Your task to perform on an android device: Move the file named "ToDoReminder_Backupfile" to "ToDoReminder_Backup" folder
Image 0: 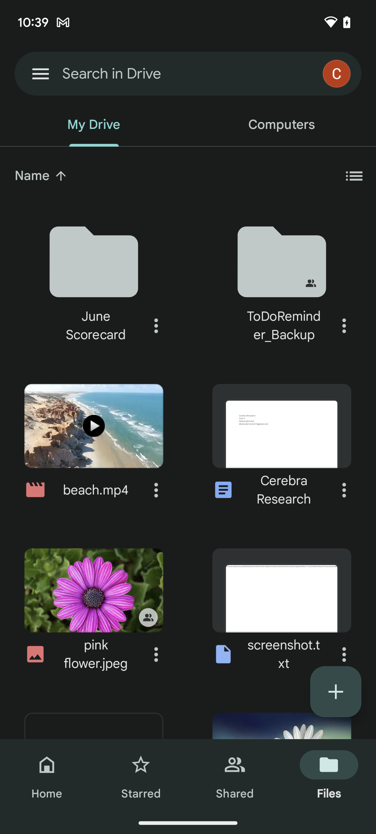
Swipe up
Step 0: scroll down
Image 3: 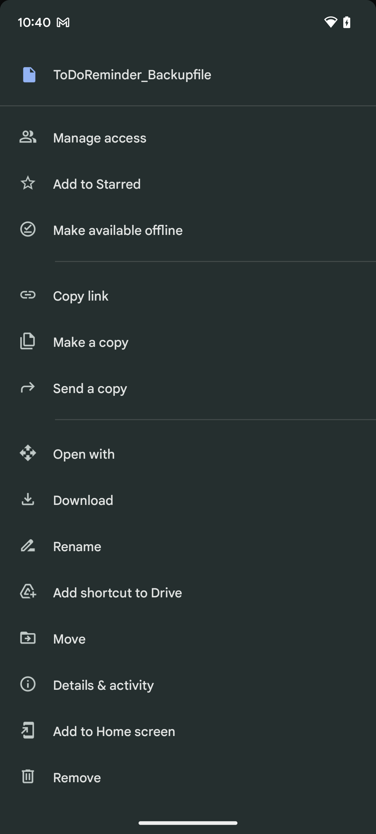
Click on the move option in the drawer
Step 3: click (203, 639)
Image 4: 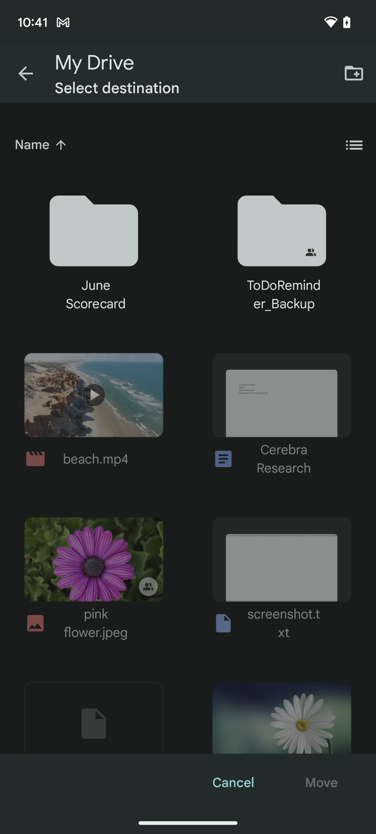
Click on the ToDo Reminder_Backup folder
Step 4: click (282, 249)
Image 5: 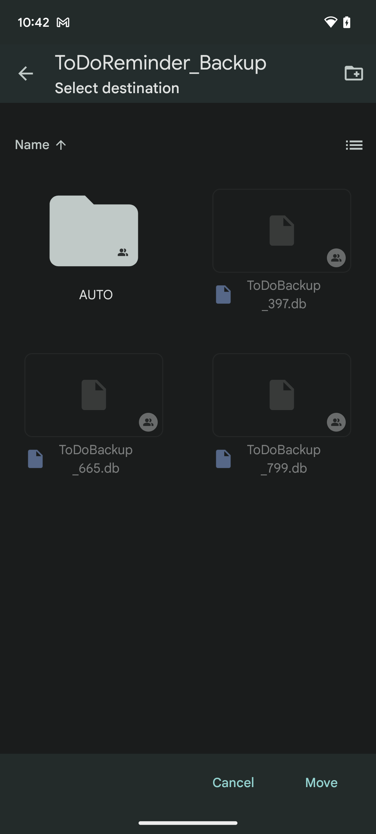
Click on the Move button at the bottom right corner of the screen
Step 5: click (321, 783)
Image 6: 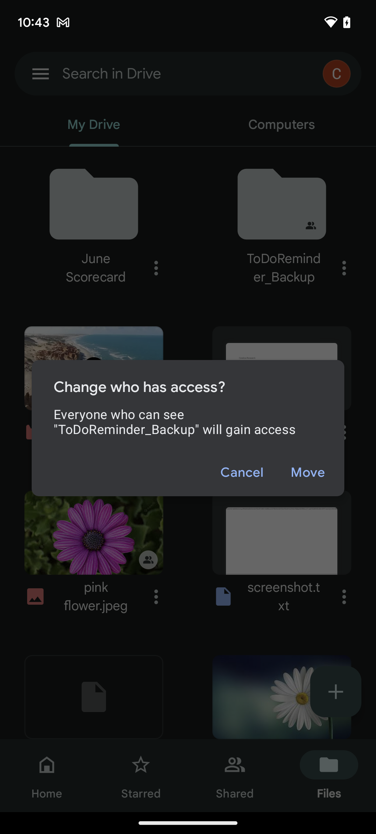
Click on the move button in the popup box.
Step 6: click (308, 472)